Your task to perform on an android device: Change your current video settings on the Vimeo app.
Image 0: 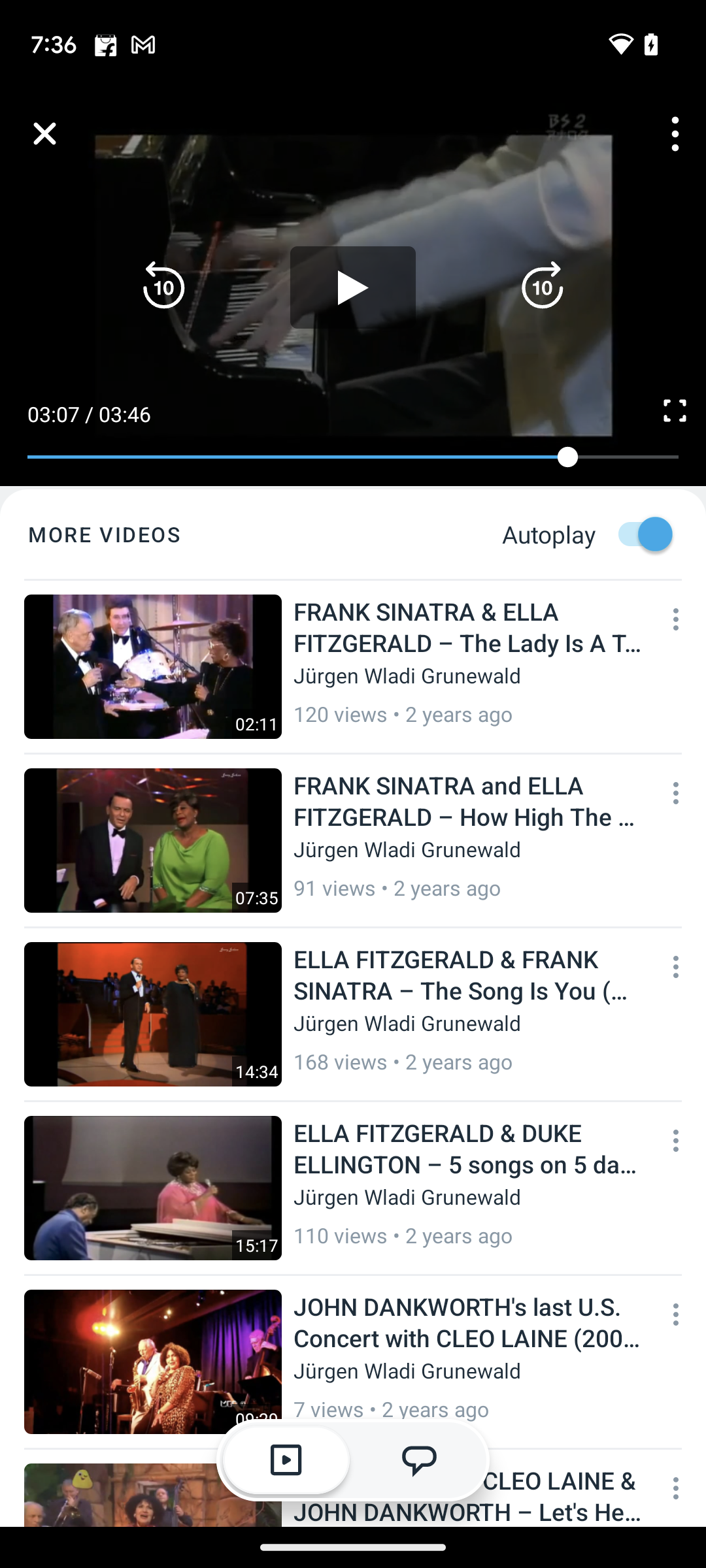
Tap on the three dots present on the right side of the screen.
Step 0: click (666, 124)
Image 1: 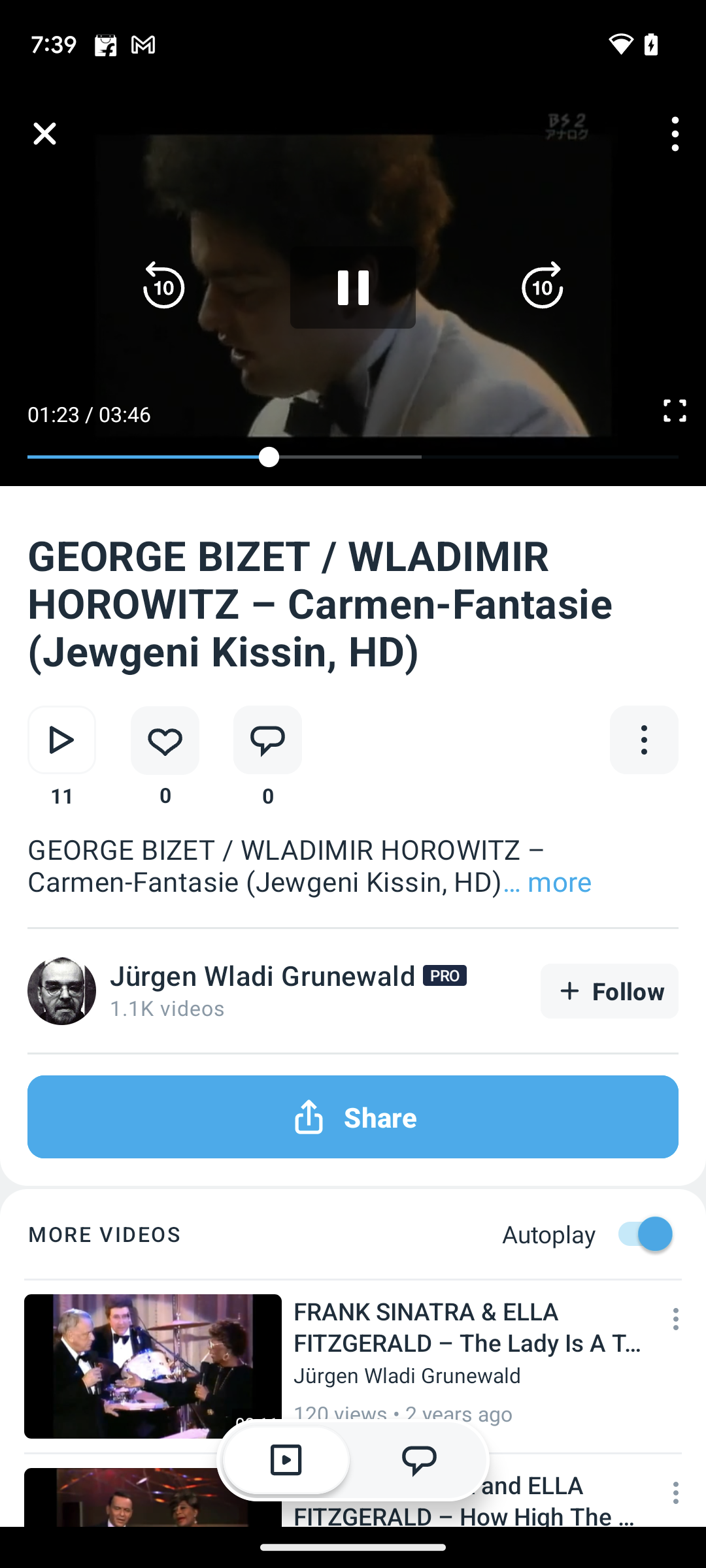
Tap on the three dots present on the right side of the screen.
Step 1: click (676, 139)
Image 4: 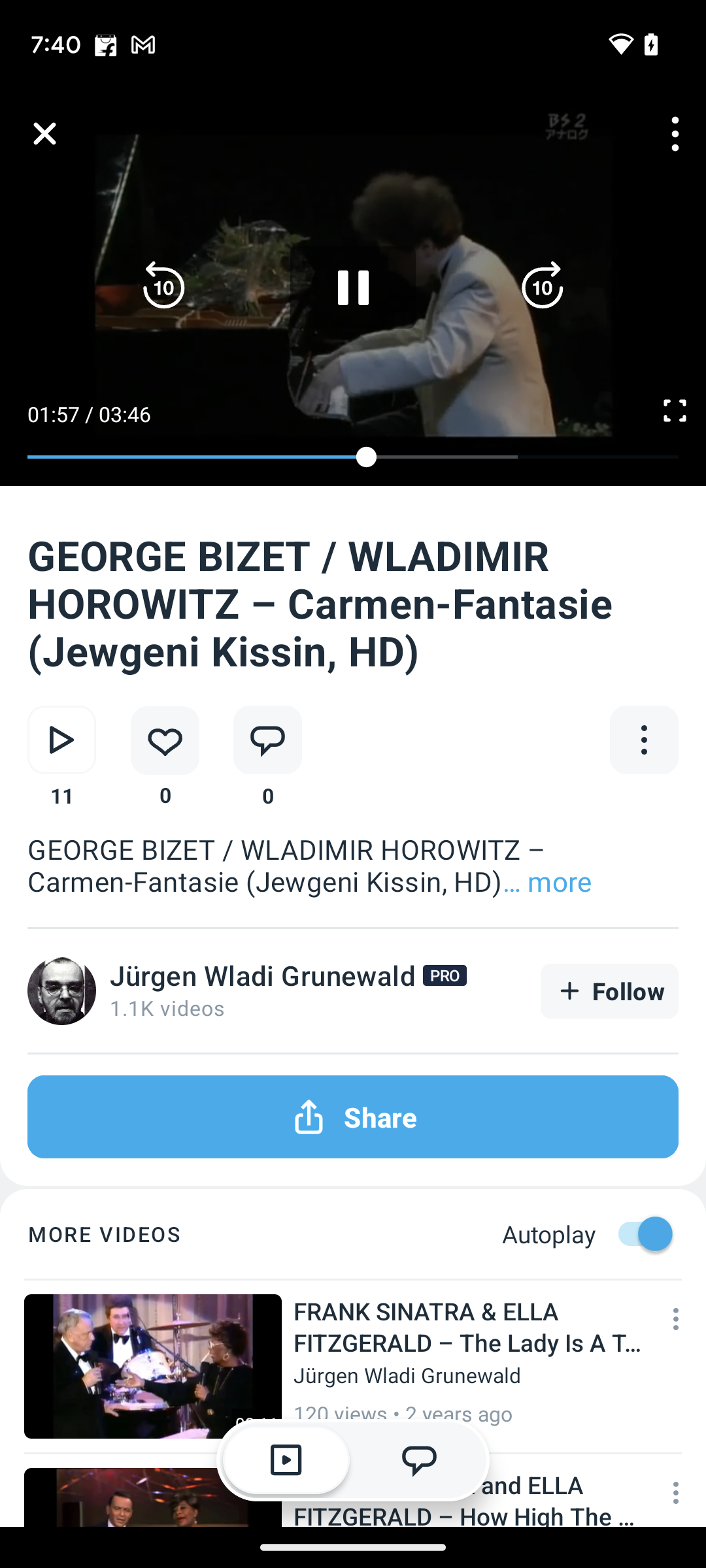
Tap on the three dots present on the right side of the screen.
Step 4: wait
Image 5: 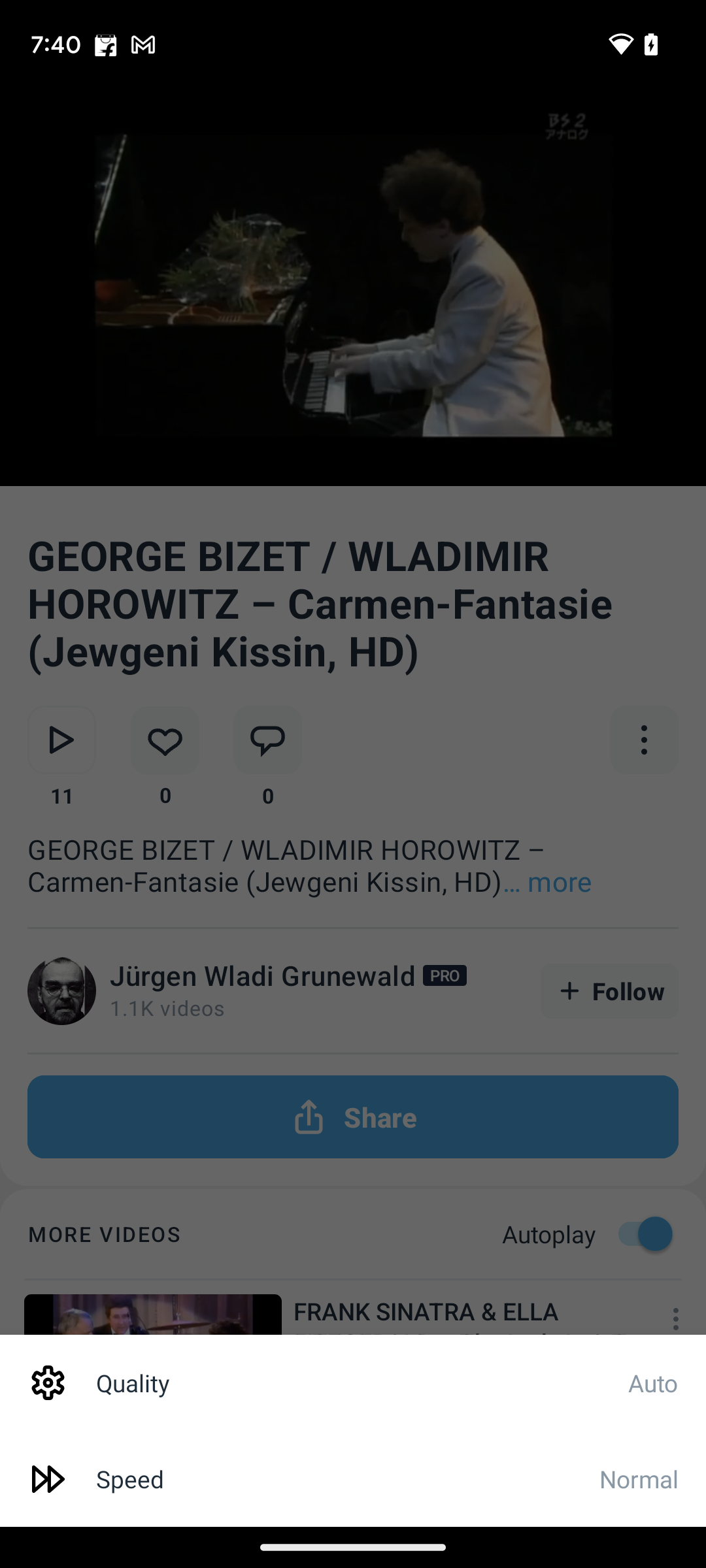
Tap on the setting icon and change the quality of the video.
Step 5: click (653, 1382)
Image 6: 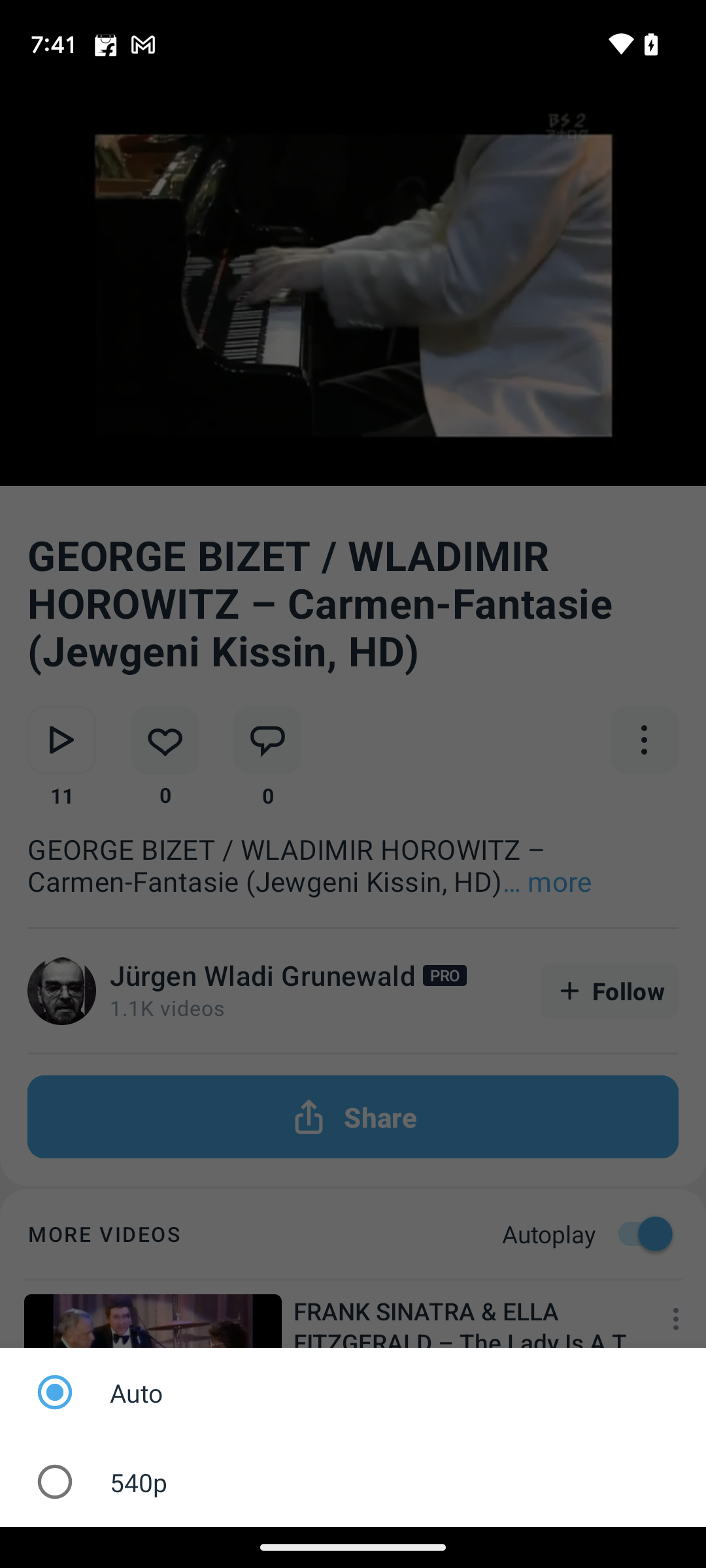
Tap on 540p.
Step 6: click (97, 1482)